Your task to perform on an android device: Search for the new laptop in the ebay app so that I can do office work on it.
Image 1: 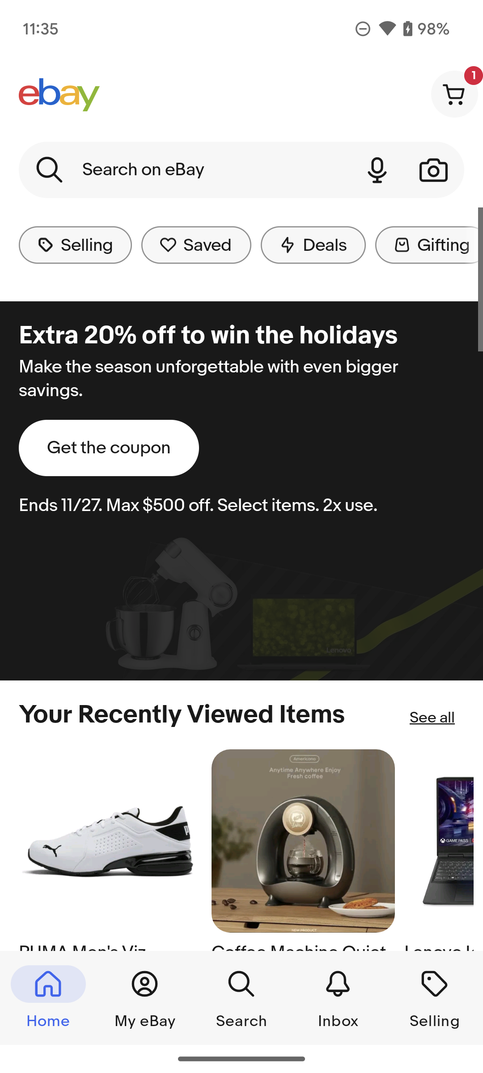
Click on the Search bar on the top of the screen.
Step 1: click (185, 169)
Image 2: 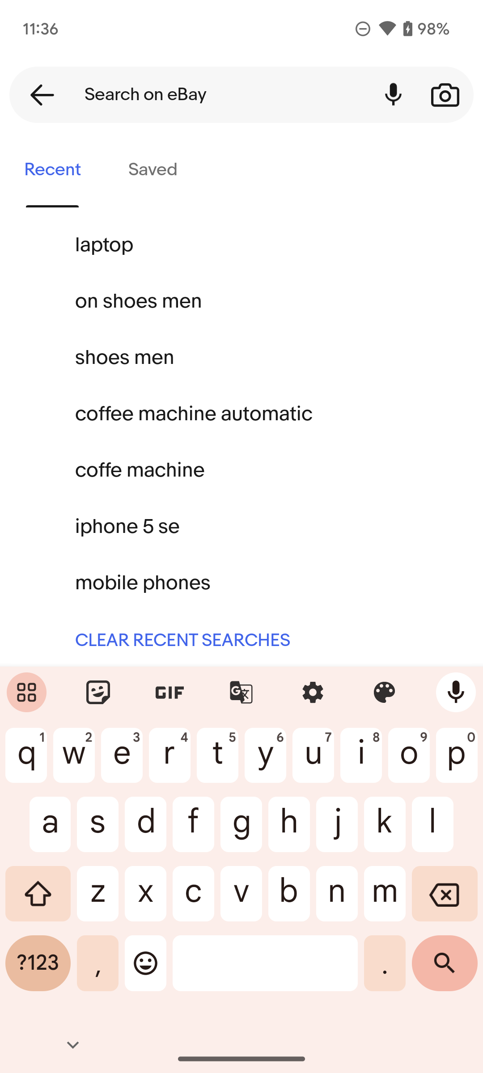
Click on the laptop option on the screen.
Step 2: click (241, 245)
Image 3: 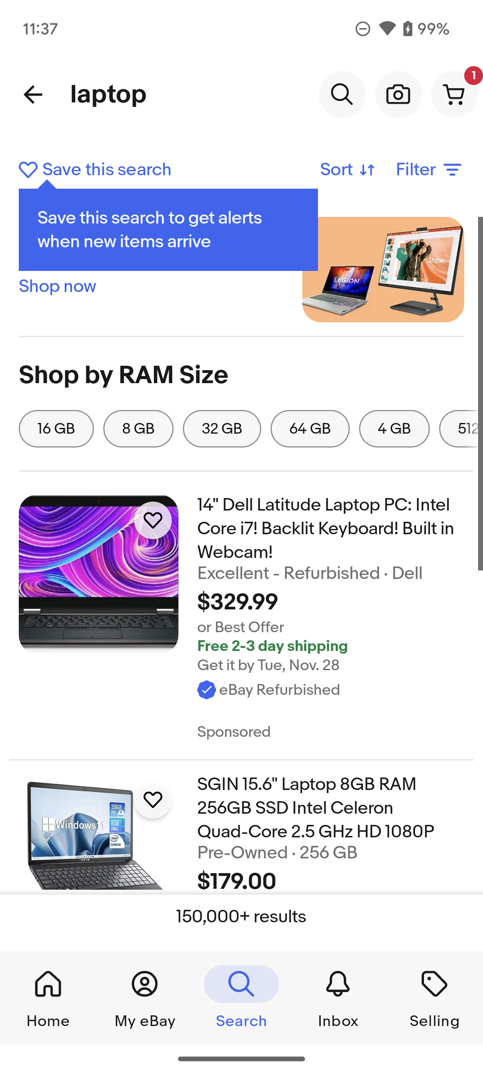
Click on the laptop option on the screen.
Step 3: wait